Your task to perform on an android device: Change the wake-up alarm sound from default (fresh start) to full of wonder to fend off grogginess.
Image 0: 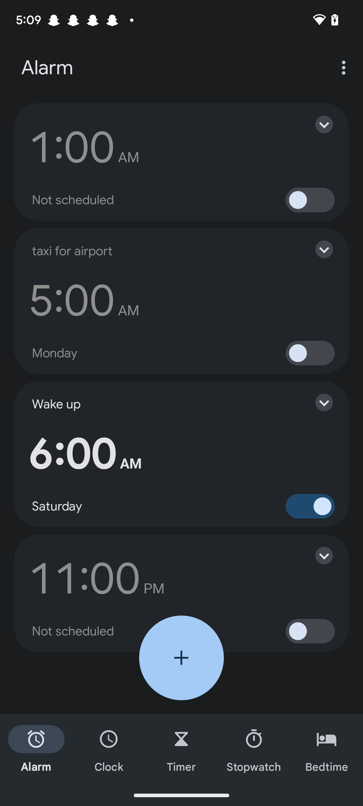
Click on Wake up on the left side of the screen.
Step 0: click (164, 402)
Image 1: 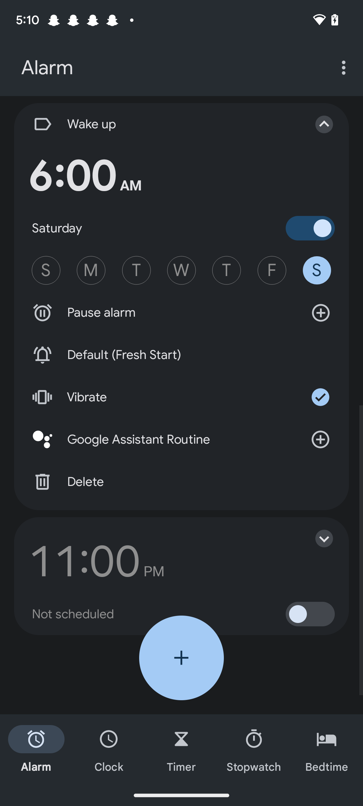
Click on the bell icon on the left side of the screen.
Step 1: click (181, 355)
Image 2: 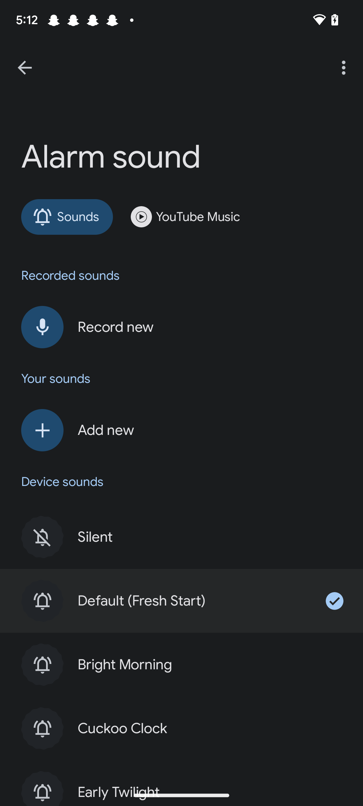
Scroll up
Step 2: scroll down
Image 3: 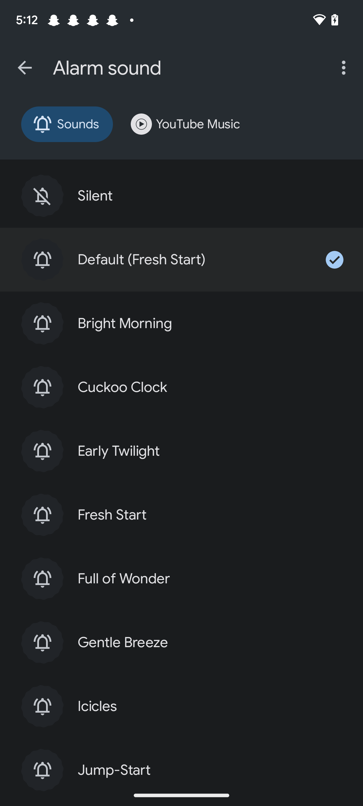
Click on the seventh option in the middle of the screen.
Step 3: click (209, 579)
Image 4: 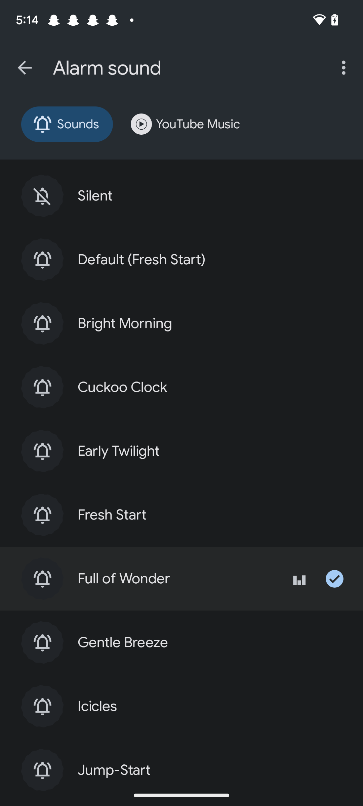
Click on the arrow icon at the top left corner of the screen.
Step 4: click (25, 68)